Your task to perform on an android device: I can't remember how many reminders I've set up on the Reminder app, therefore I want to check them all to see if it's required.
Image 0: 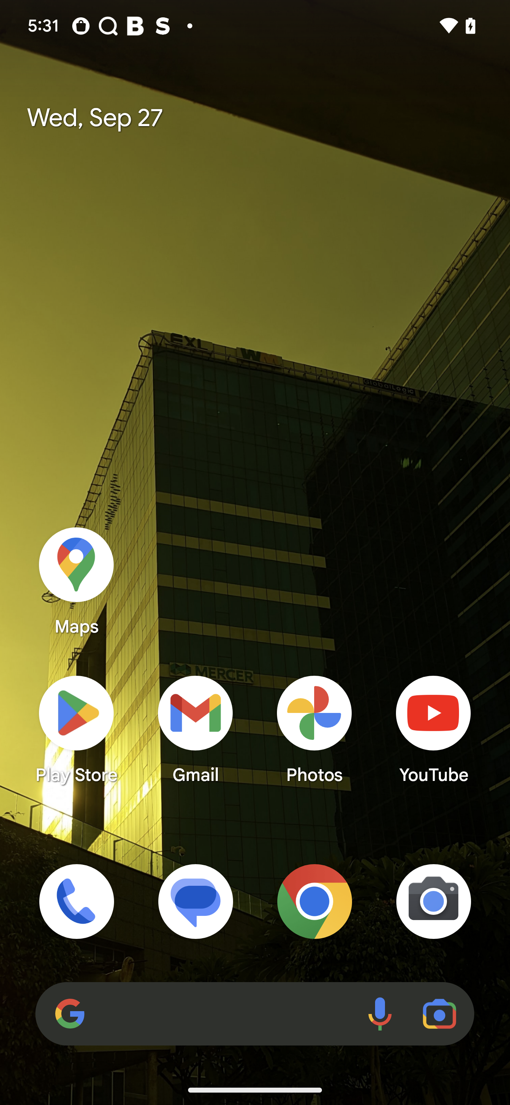
Open Reminder app
Step 0: open app "Reminder"
Image 1: 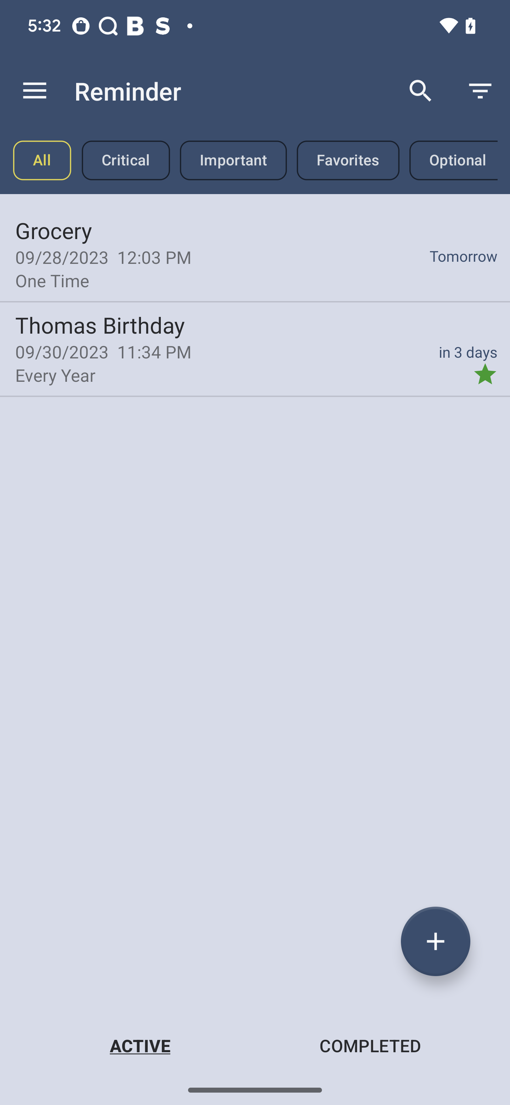
Click on the all tab
Step 1: click (42, 160)